Your task to perform on an android device: Open the Apkpure app and install the Candy crush saga  in Game Categories.
Image 0: 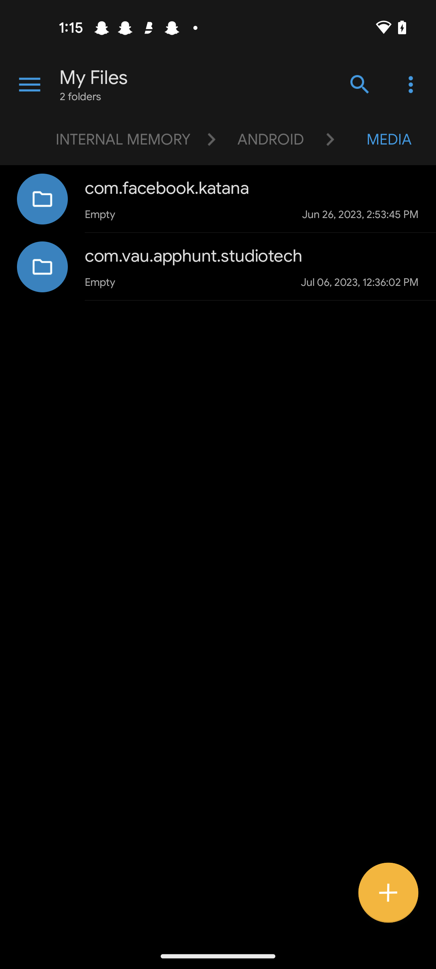
open Apkpure app
Step 0: open app "APKPure"
Image 1: 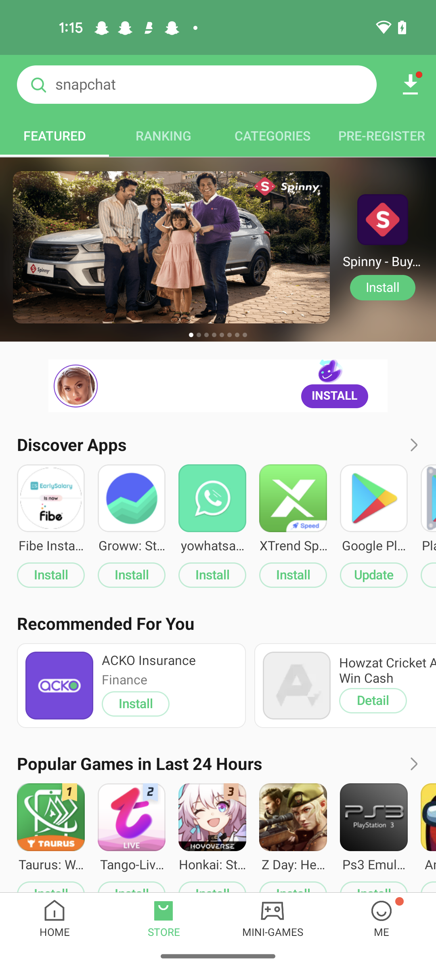
Click on the Categories tab
Step 1: click (272, 135)
Image 2: 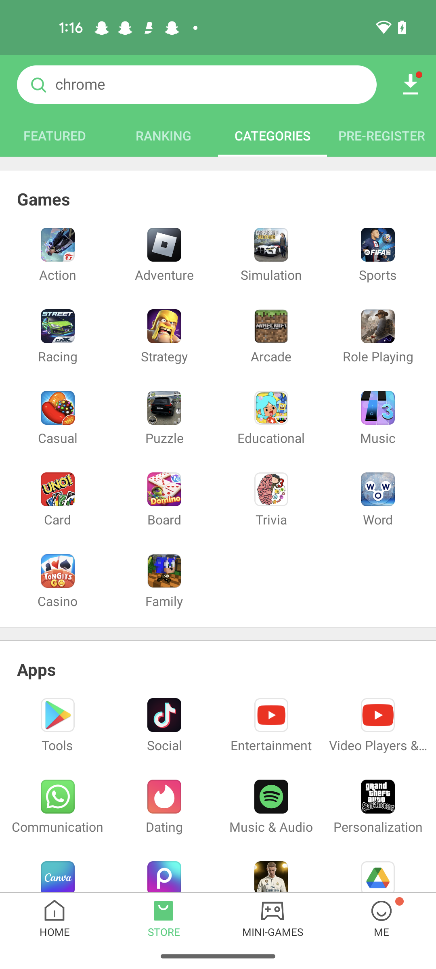
Click on the casual option
Step 2: click (58, 419)
Image 3: 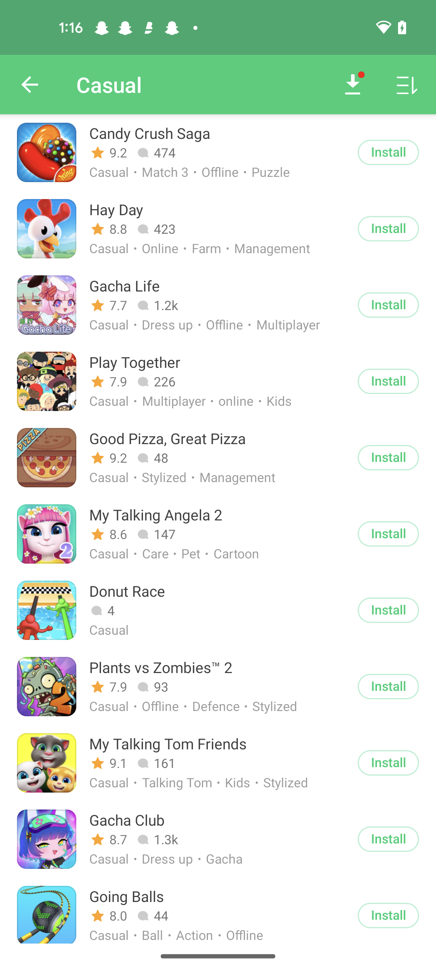
Click on the candy crush saga install button 
Step 3: click (388, 152)
Image 4: 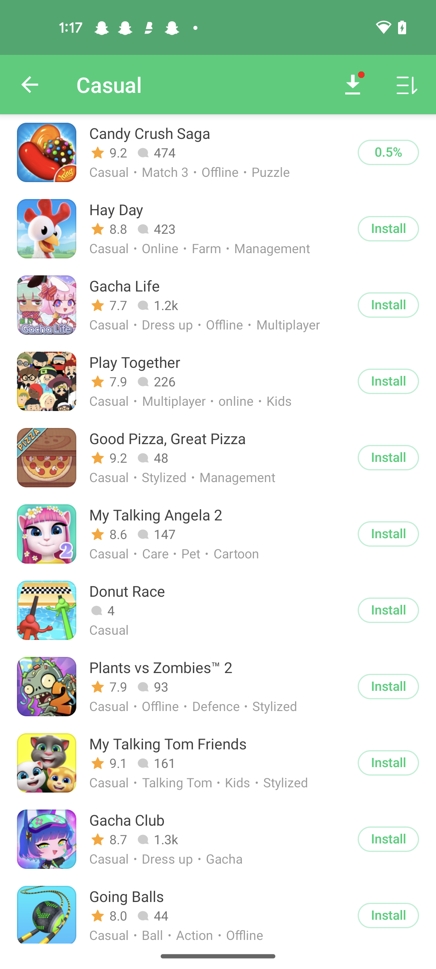
Click on the candy crush saga install button 
Step 4: wait
Image 5: 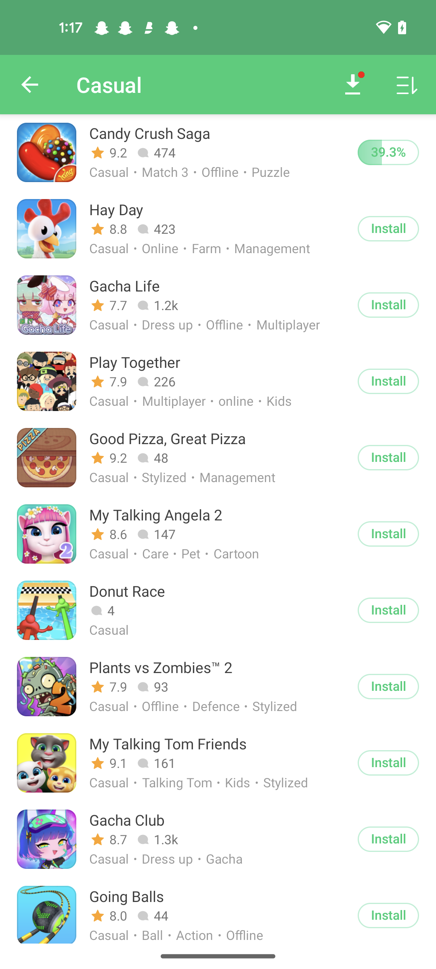
Click on the candy crush saga install button 
Step 5: wait
Image 6: 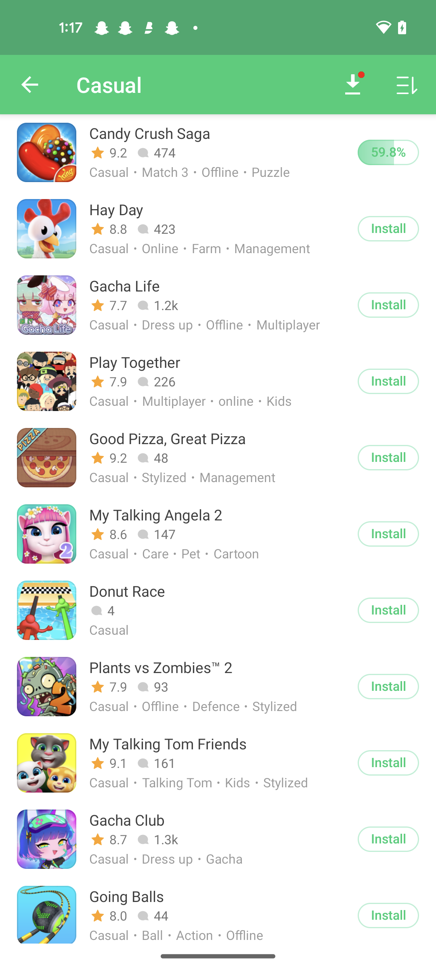
Click on the candy crush saga install button 
Step 6: wait
Image 7: 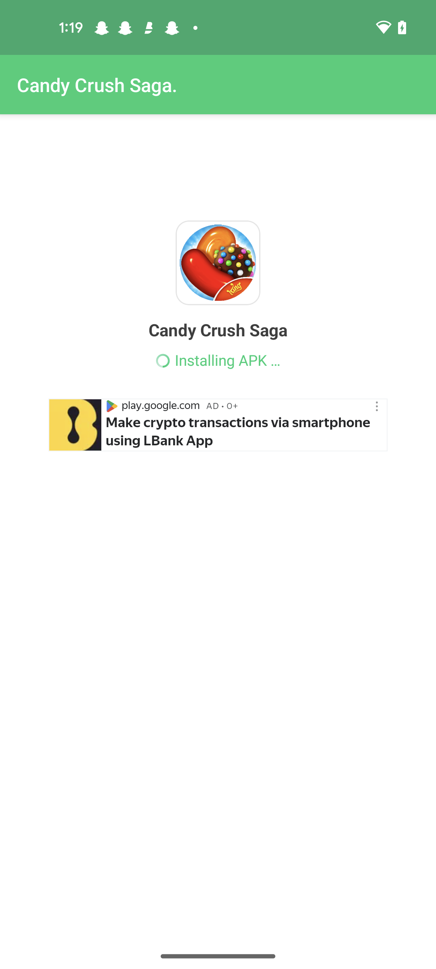
Click on the candy crush saga install button 
Step 7: wait
Image 8: 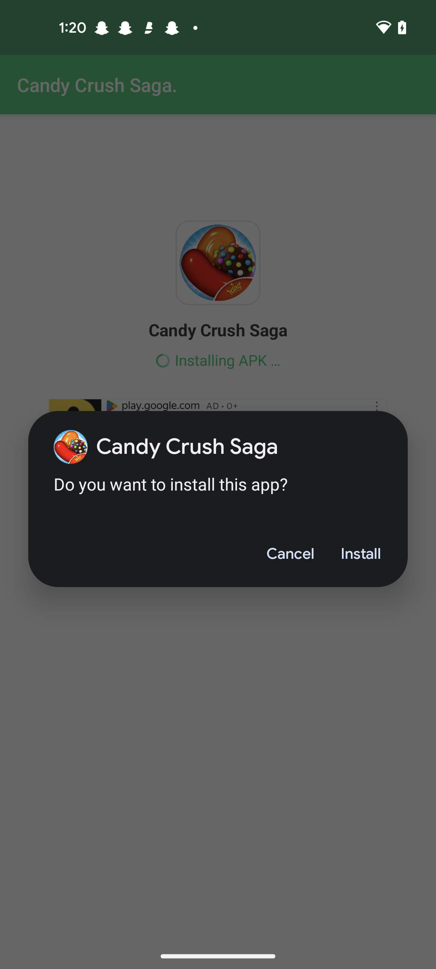
Click on the install tab
Step 8: click (361, 554)
Image 9: 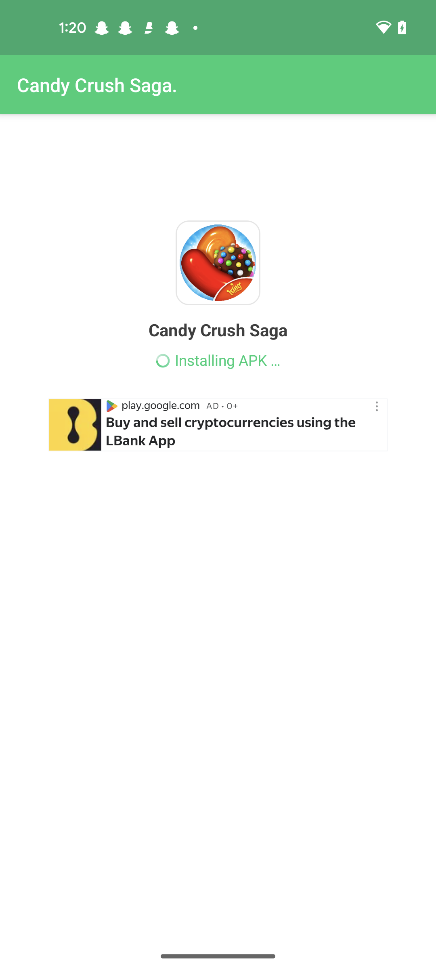
Click on the install tab
Step 9: wait